Your task to perform on an android device: Set a two-day-a-week goal of cycling in the Withings app.
Image 0: 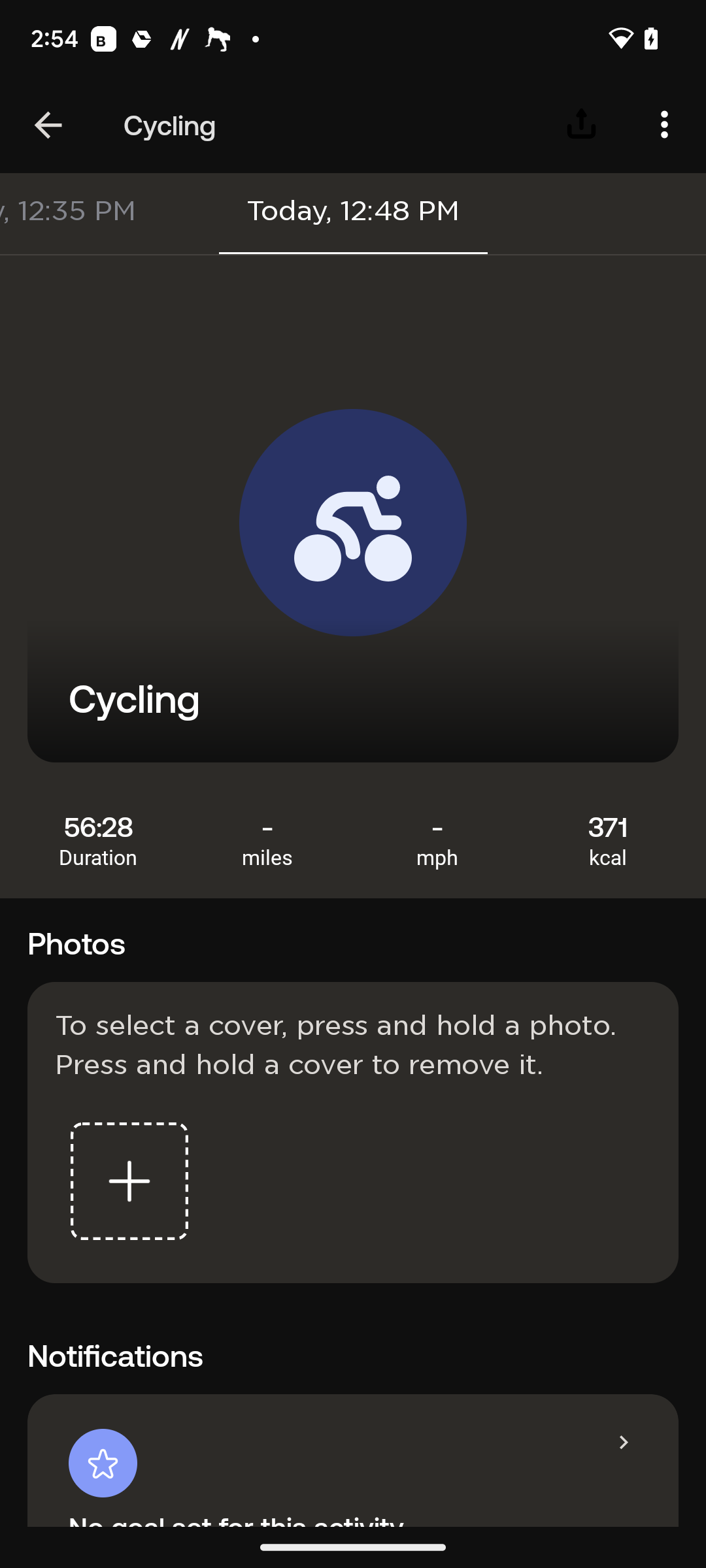
Click on the three-dot icon at the top right corner of the screen.
Step 0: click (664, 125)
Image 1: 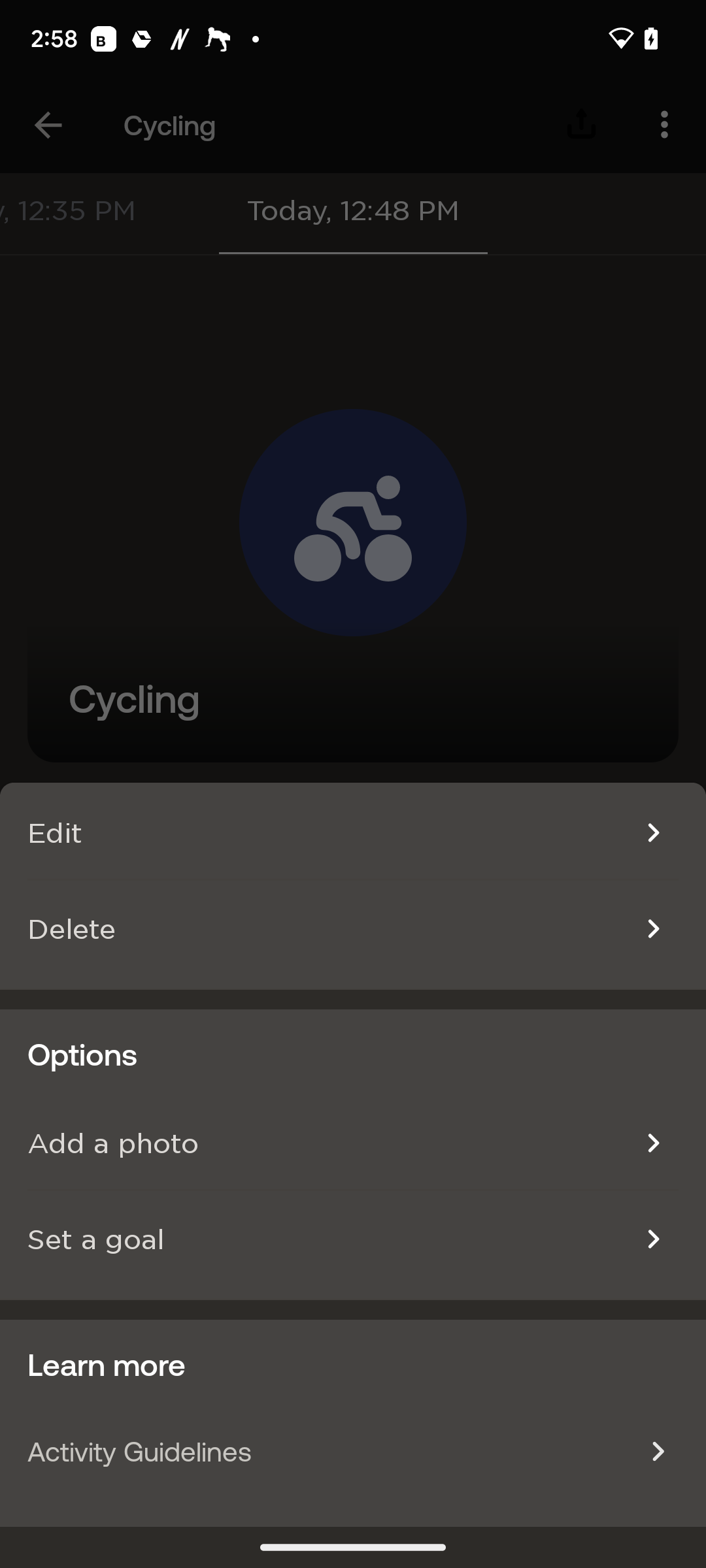
Click on Set a Goal on the left side of the screen.
Step 1: click (95, 1239)
Image 2: 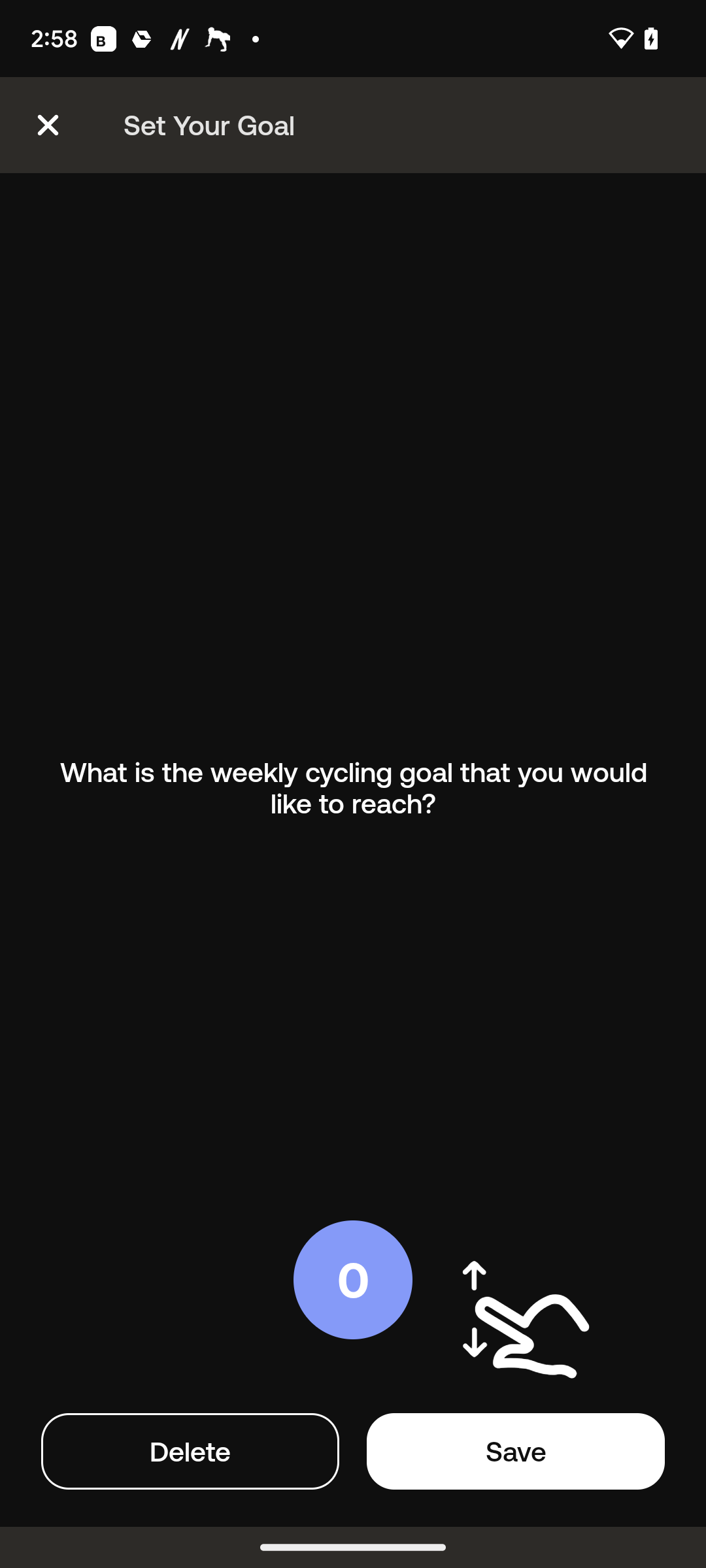
Scroll up on the right side of the screen.
Step 2: scroll down
Image 3: 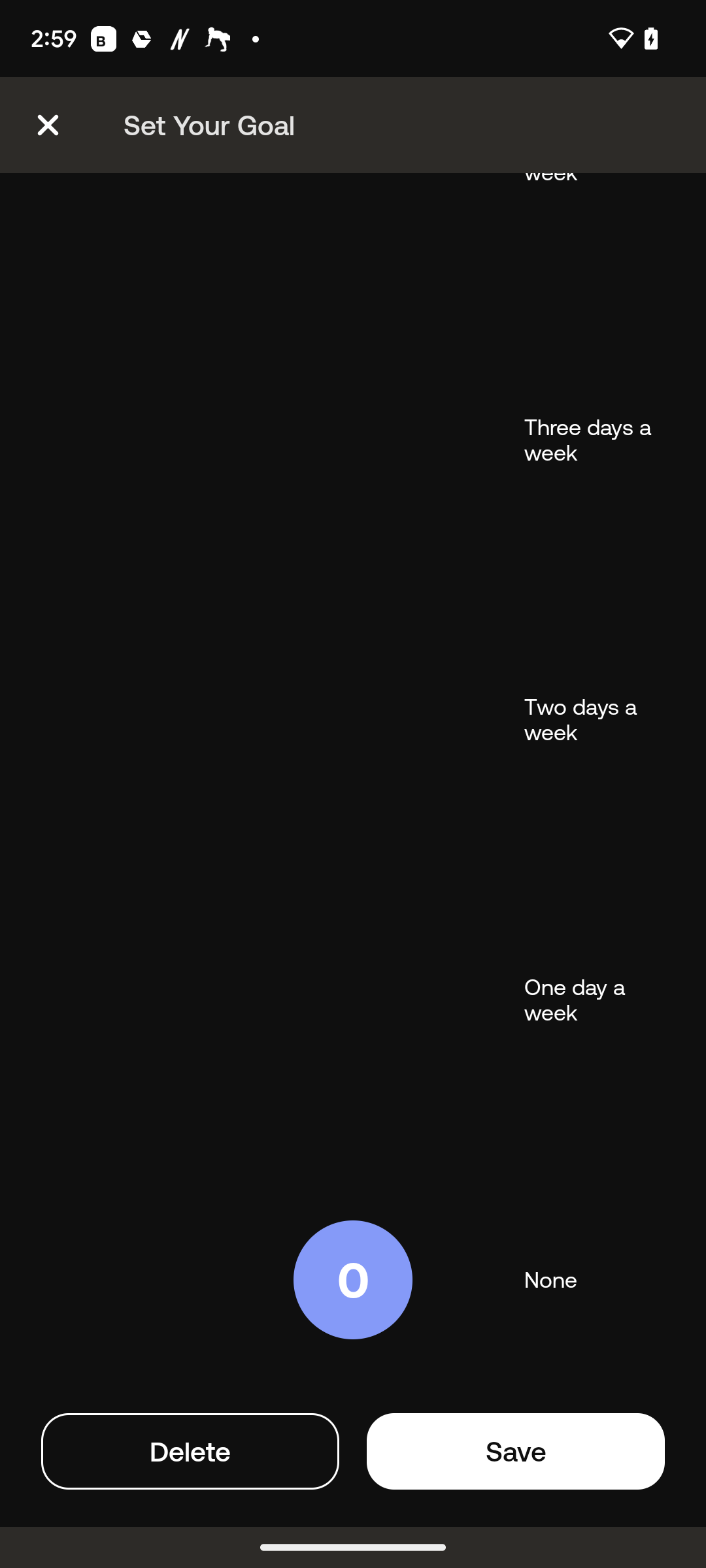
Scroll up.
Step 3: scroll down
Image 4: 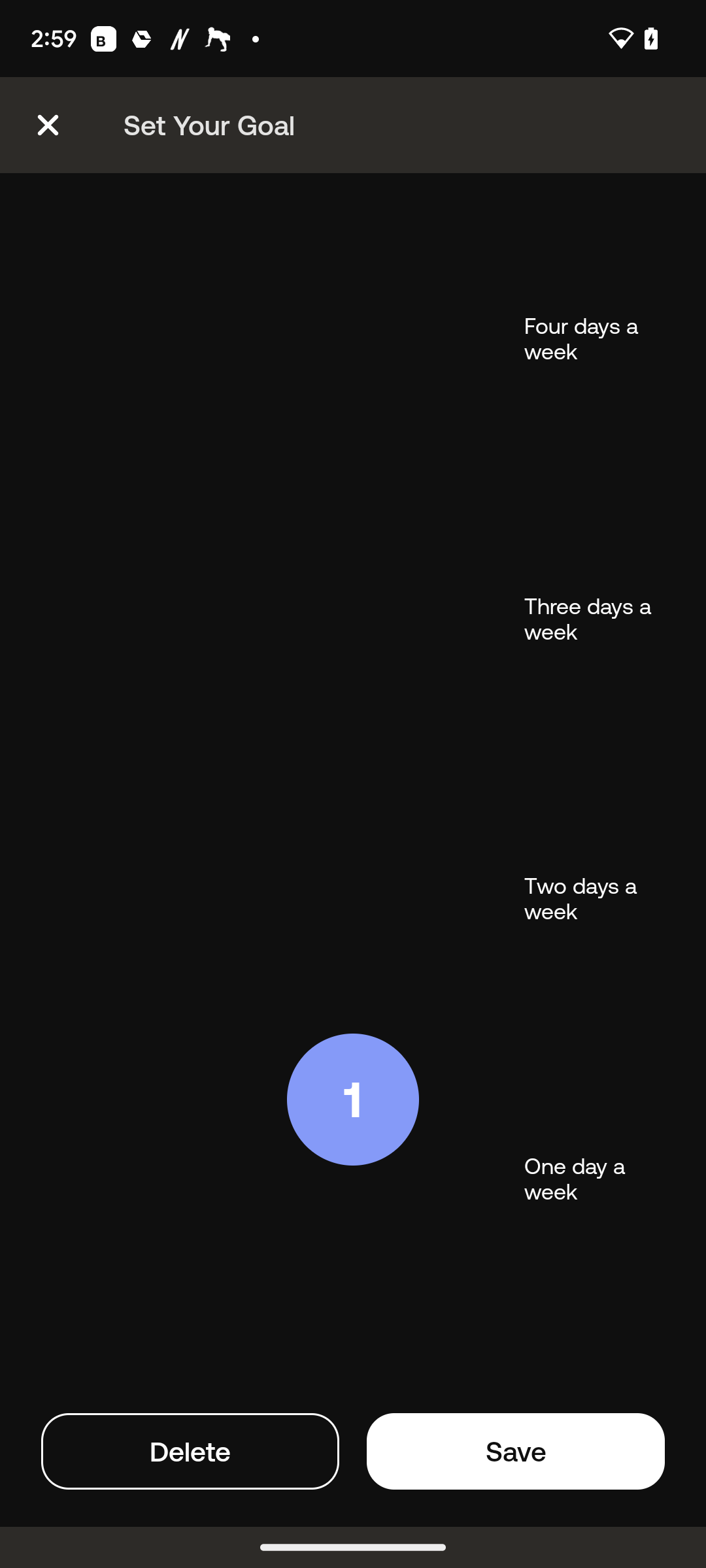
Scroll up.
Step 4: scroll down
Image 5: 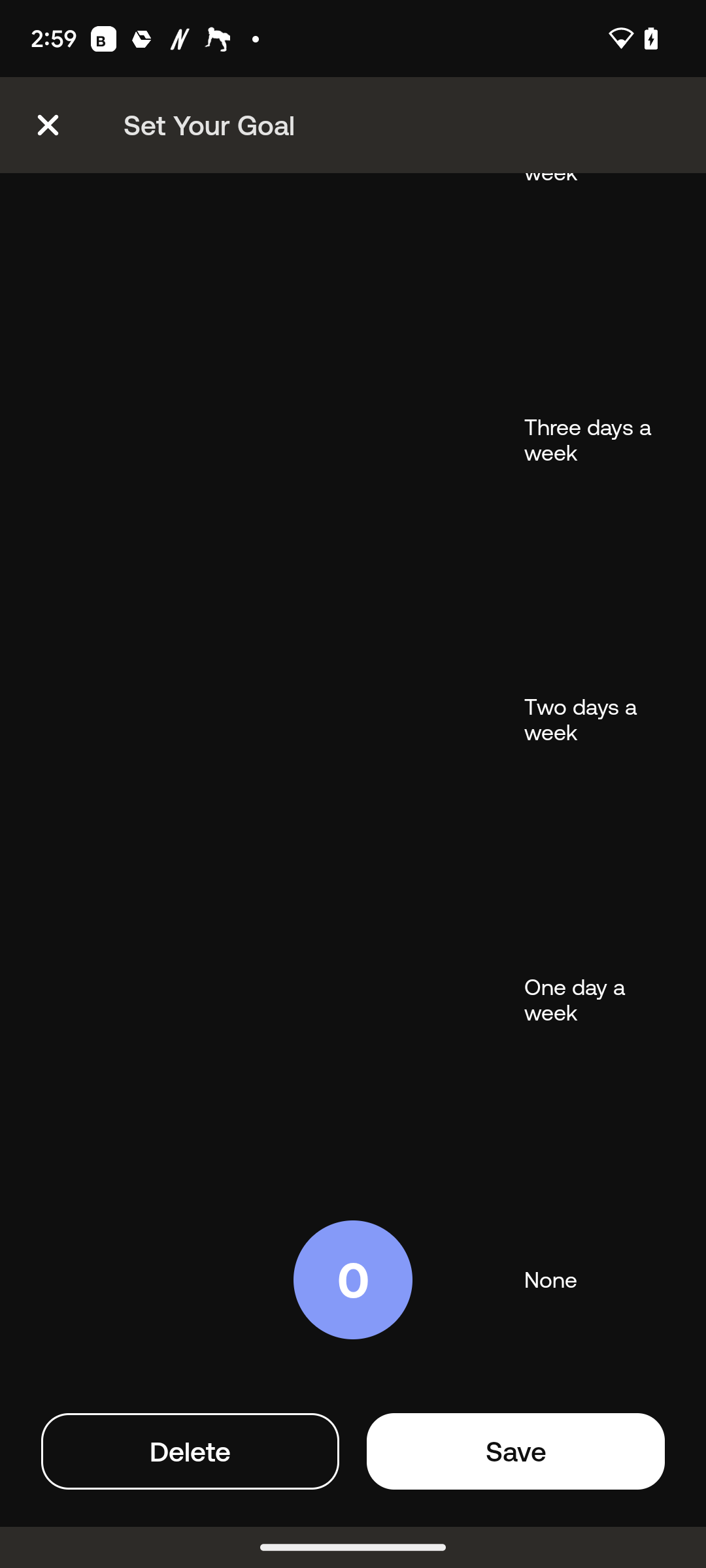
Scroll up.
Step 5: scroll down
Image 6: 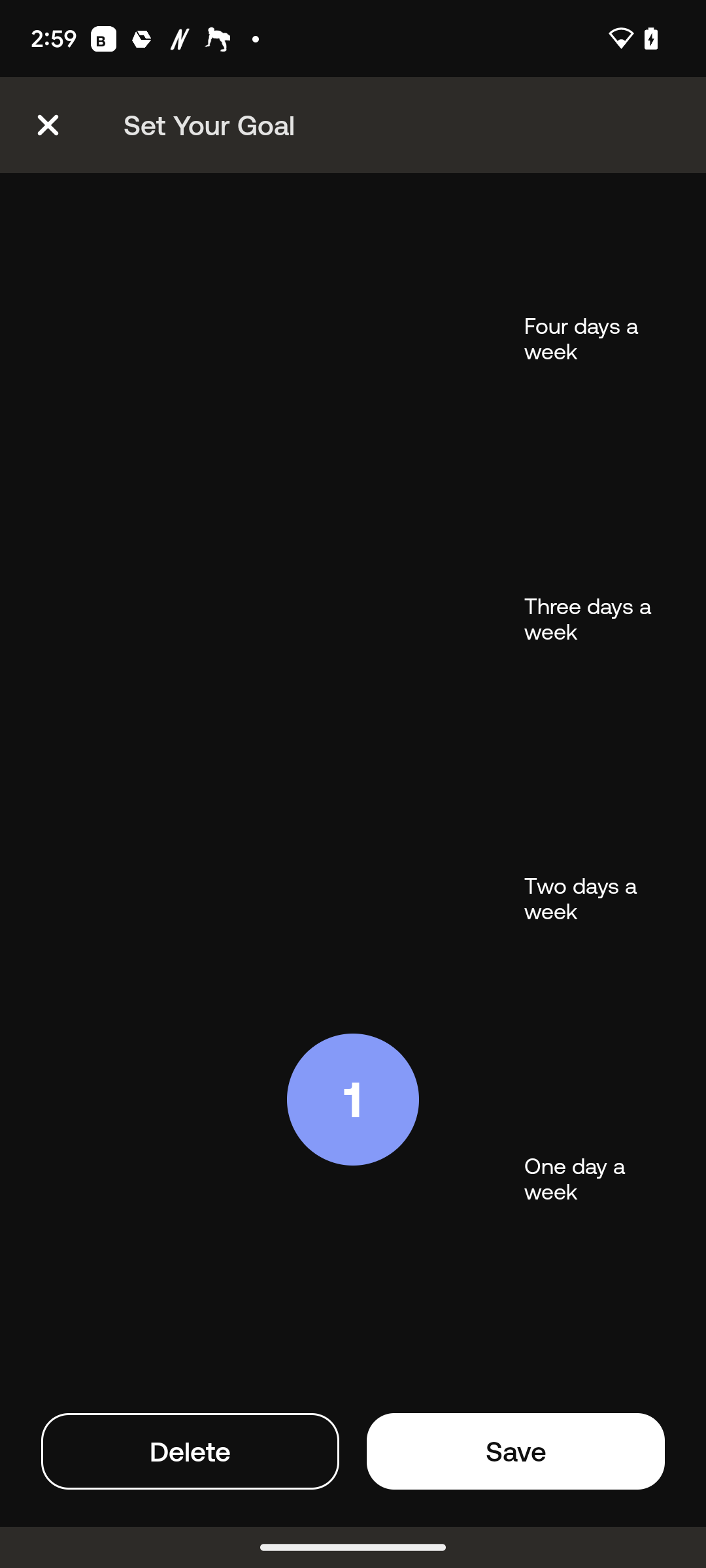
Scroll up.
Step 6: scroll down
Image 7: 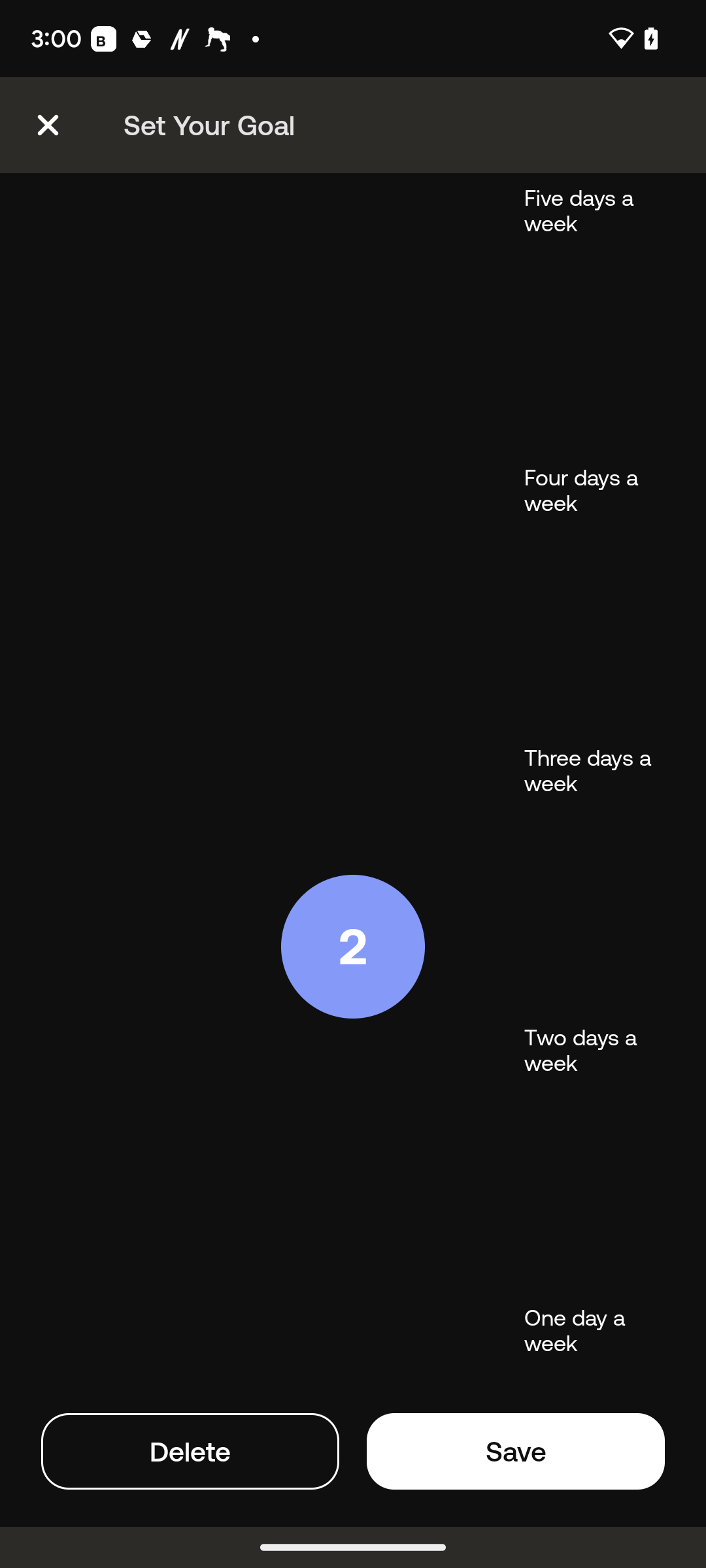
Click on save at the bottom right corner of the screen.
Step 7: click (516, 1451)